Your task to perform on an android device: In the Google Docs app, Open the theory document.
Image 0: 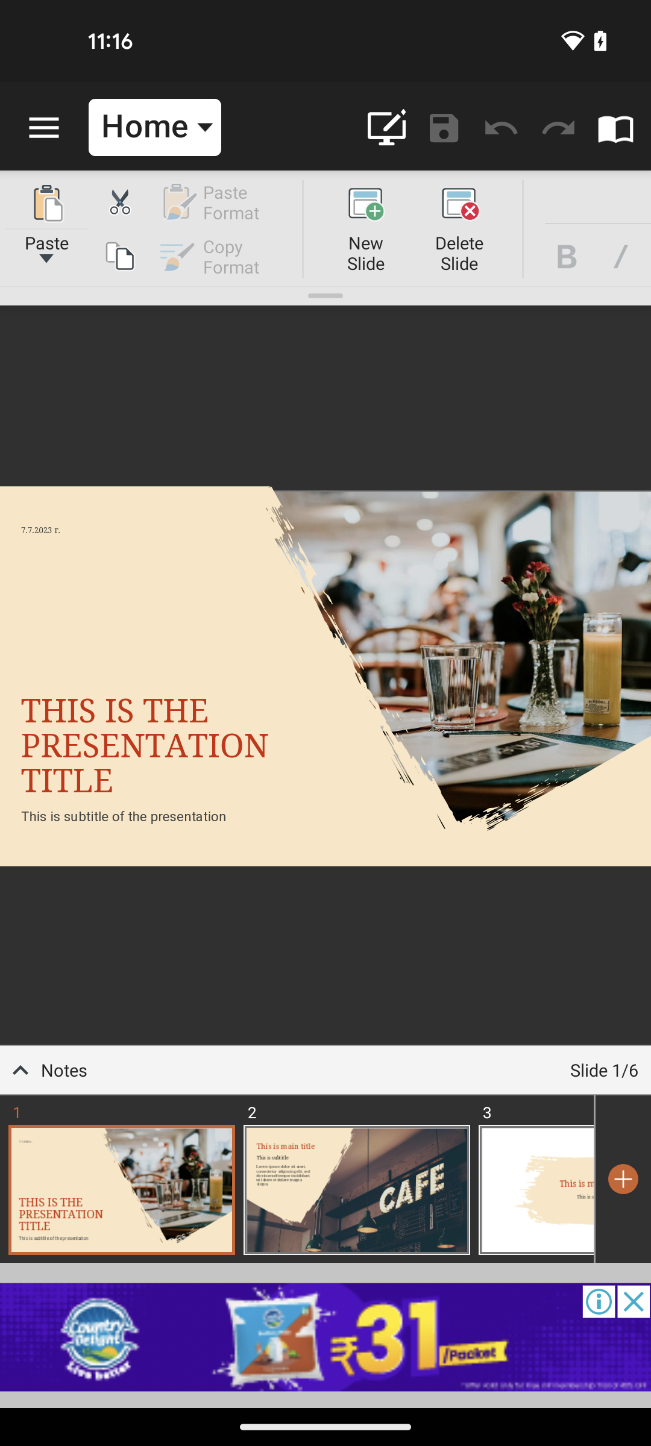
Open the Google Docs app
Step 0: open app "Docs"
Image 1: 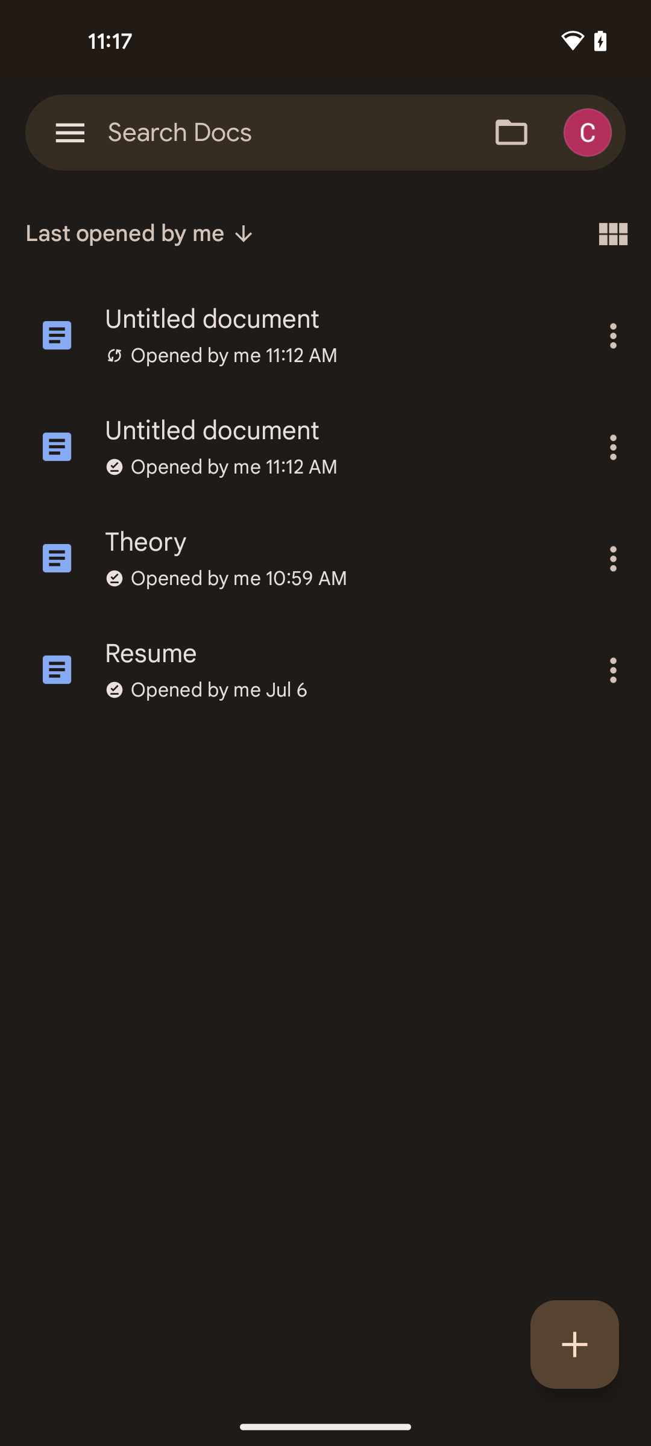
Click on the theory option
Step 1: click (339, 542)